Your task to perform on an android device: Share train schedule information with my school friend
Image 0: 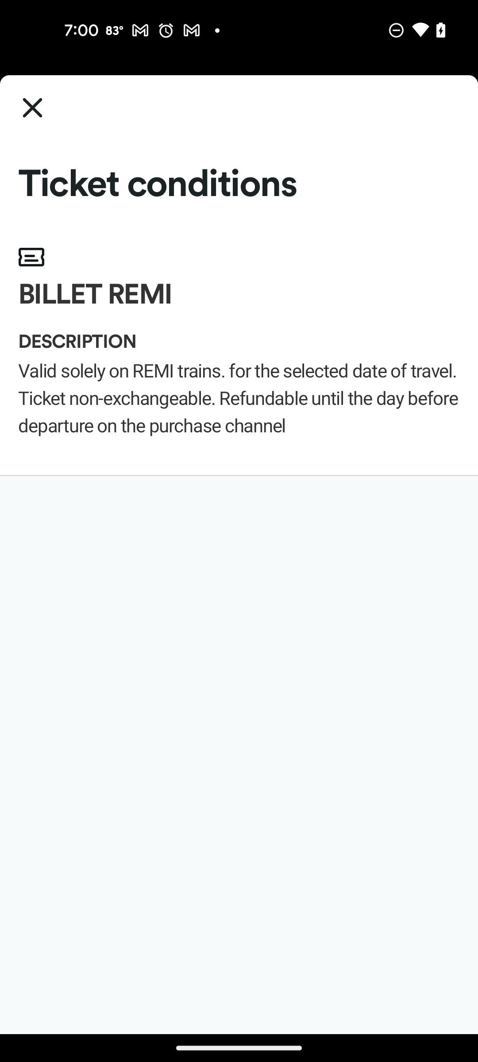
Click on the close icon at the top left of the screen
Step 0: click (32, 108)